Your task to perform on an android device: I want to View the globalisation file.
Image 0: 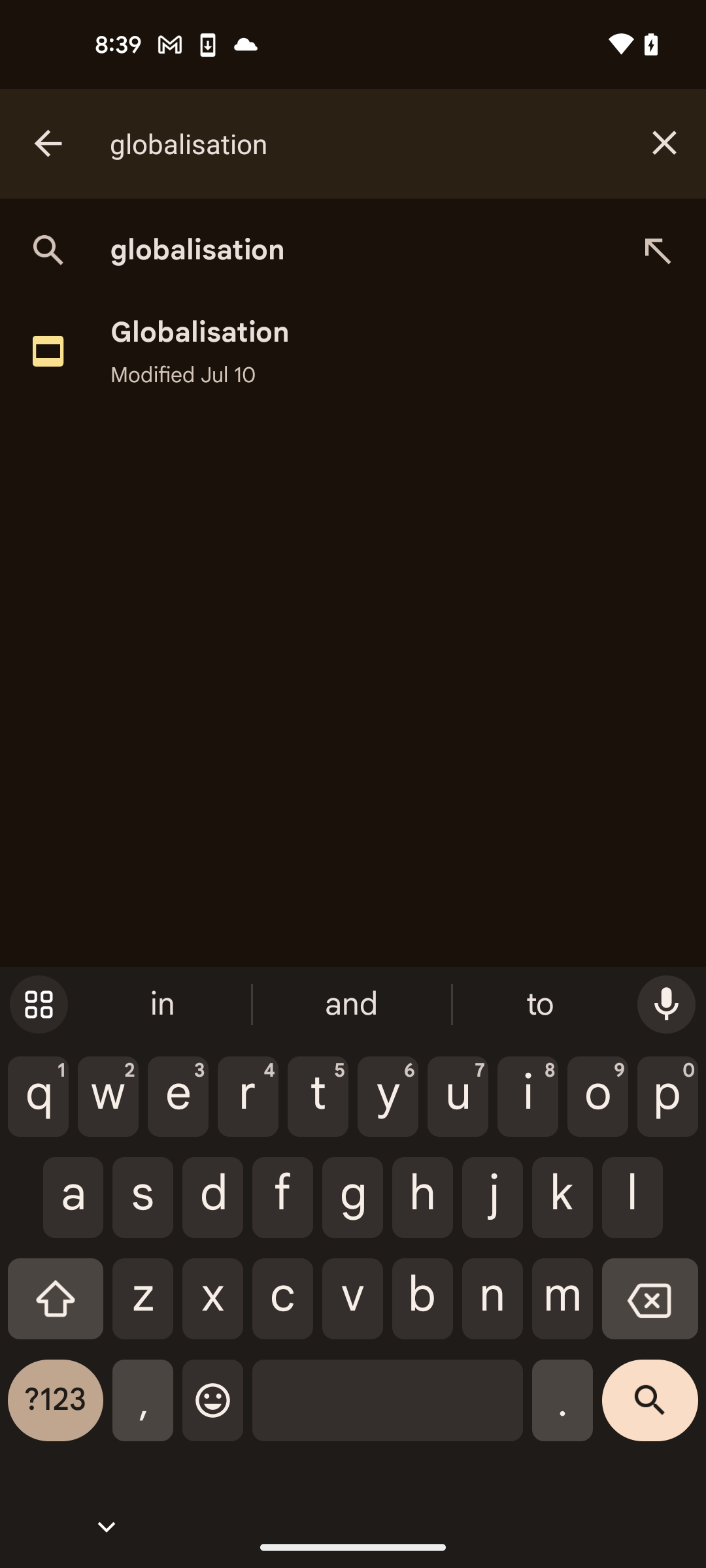
Tap on the globalisation file
Step 0: click (353, 351)